Your task to perform on an android device: I've chosen to buy a used car on a budget, so I'd want to use the Edmunds app to seek for a Honda Civic type R in decent condition.
Image 0: 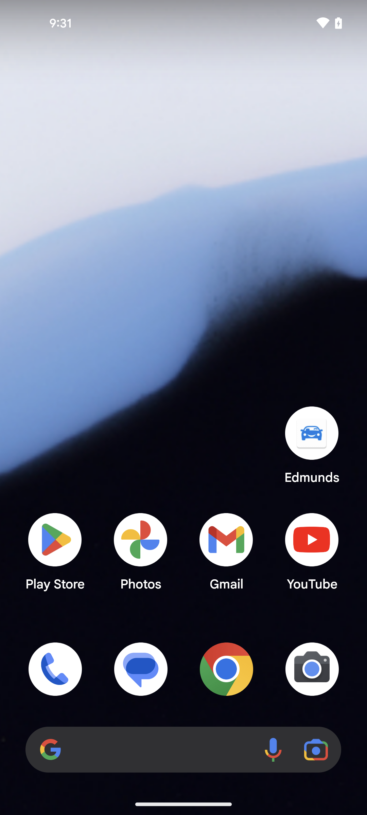
open the Edmunds app
Step 0: open app "Edmunds"
Image 1: 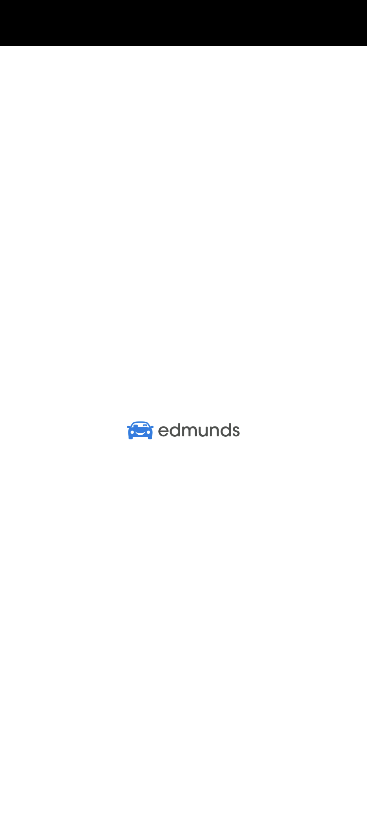
open the Edmunds app
Step 1: wait
Image 3: 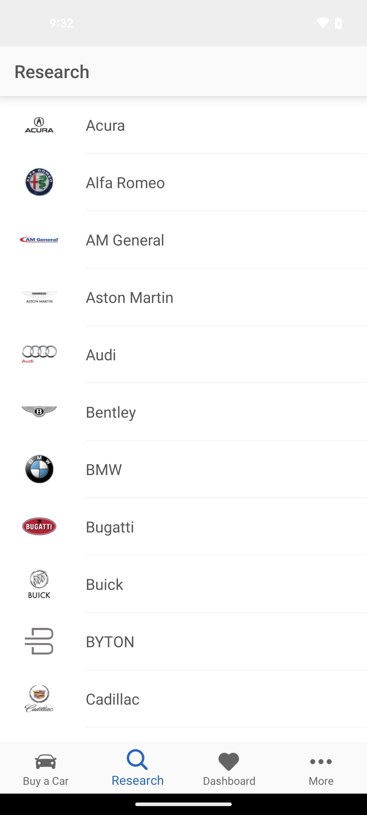
scroll down
Step 3: scroll down
Image 4: 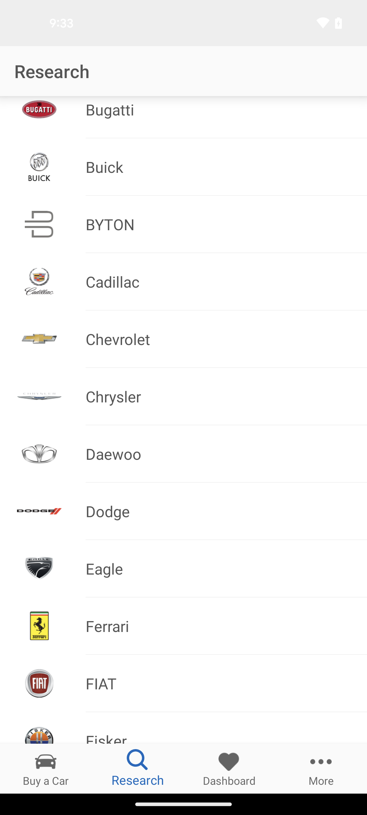
scroll down
Step 4: scroll down
Image 5: 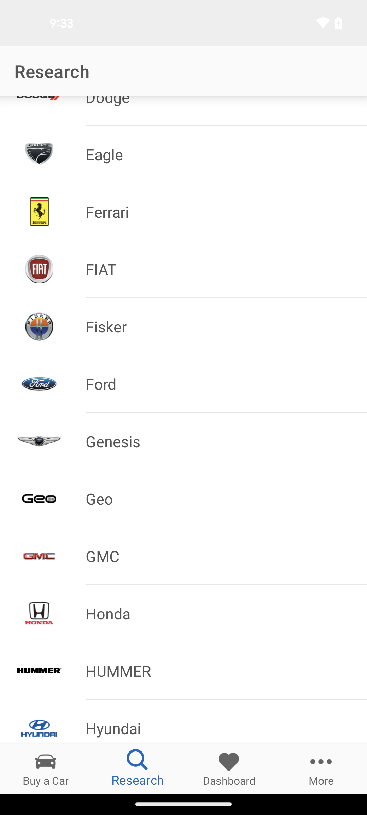
click on Honda option
Step 5: click (223, 613)
Image 6: 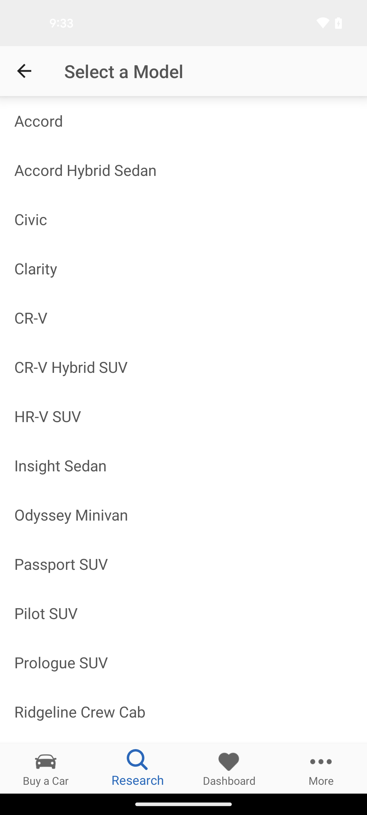
click on Civic option
Step 6: click (183, 219)
Image 7: 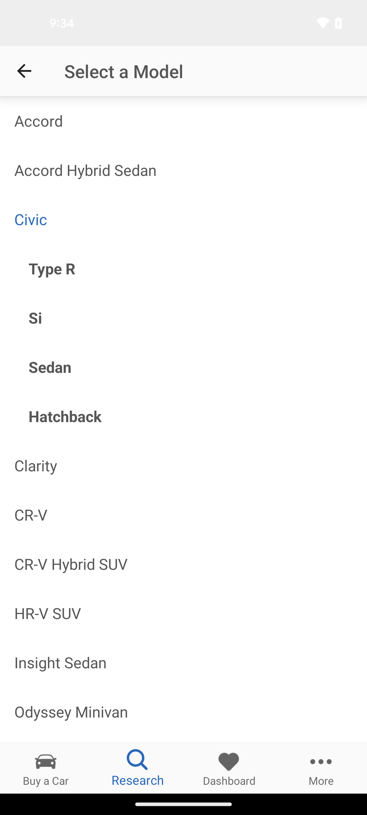
select the Type R option
Step 7: click (191, 268)
Image 8: 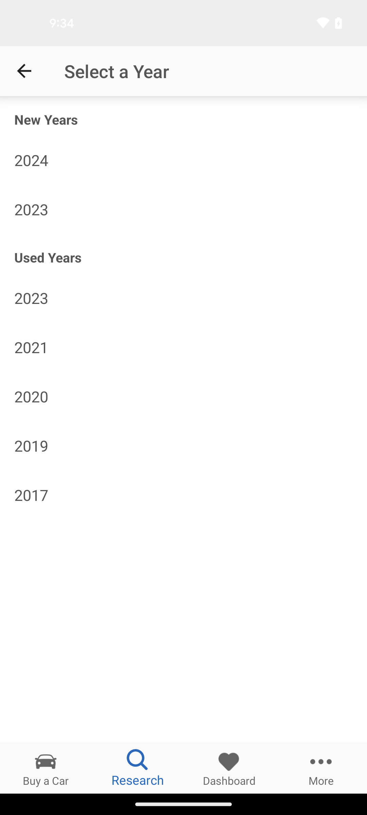
select the 2019 model
Step 8: click (183, 446)